Your task to perform on an android device: I want a Bosch speaker in the TV, Video, and Home Audio category in the eBay app.
Image 0: 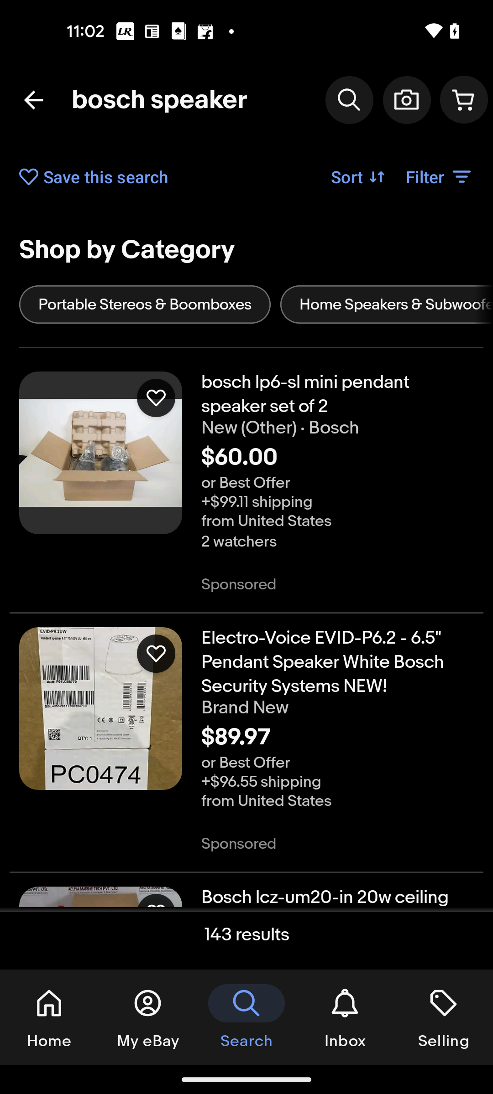
Click on the Filter
Step 0: click (440, 177)
Image 2: 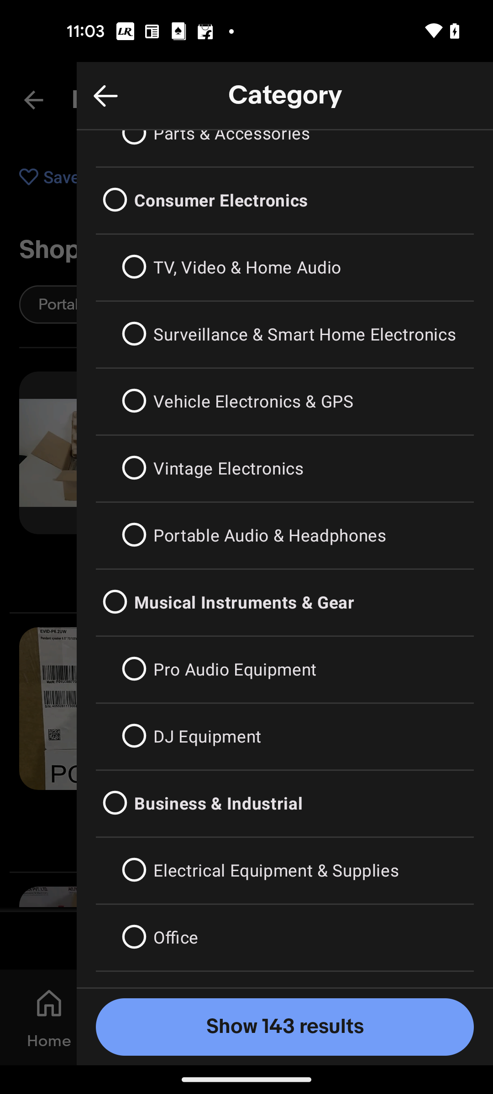
Select TV,Video & Home Audio
Step 2: click (304, 267)
Image 3: 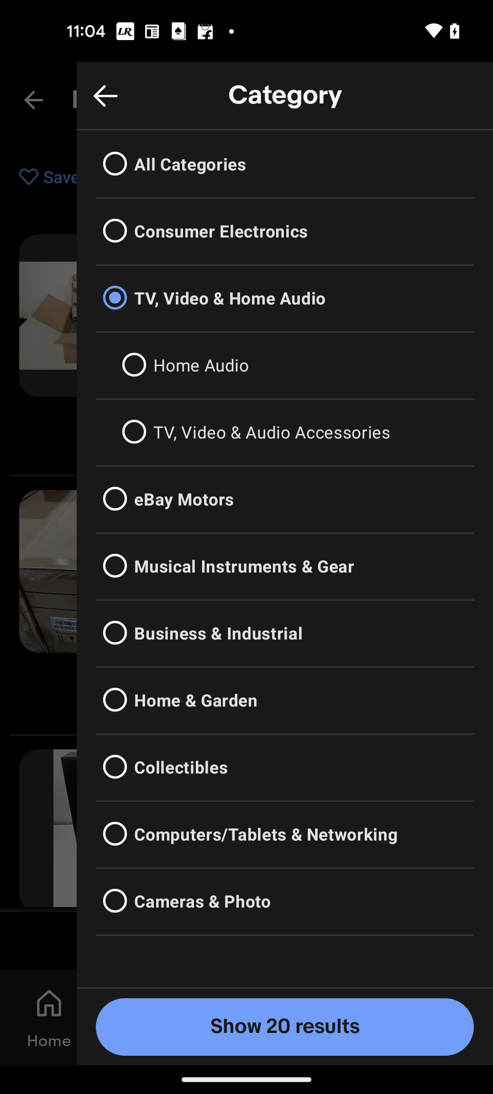
Click on Show 20 results
Step 3: click (276, 1021)
Image 4: 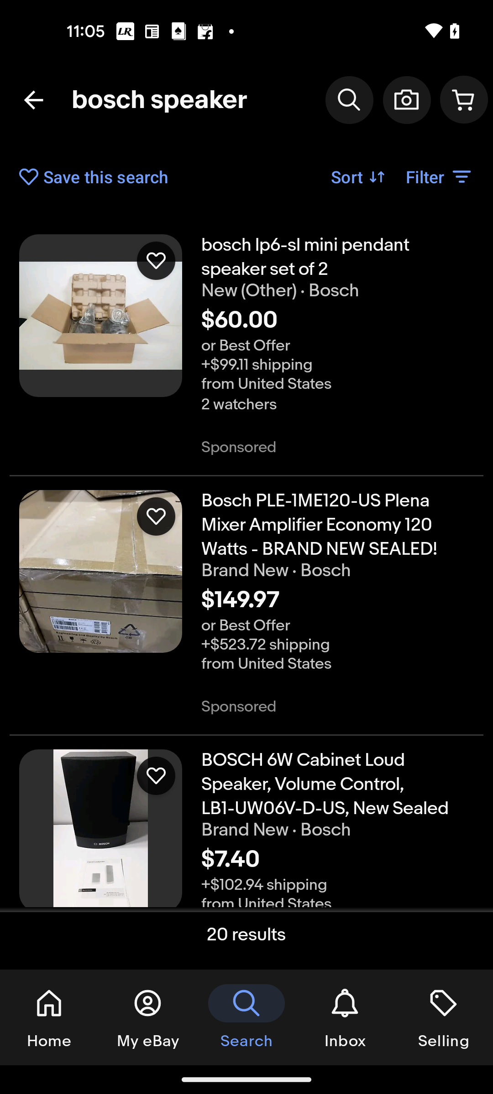
Swipe up to view more speaker
Step 4: scroll down
Image 5: 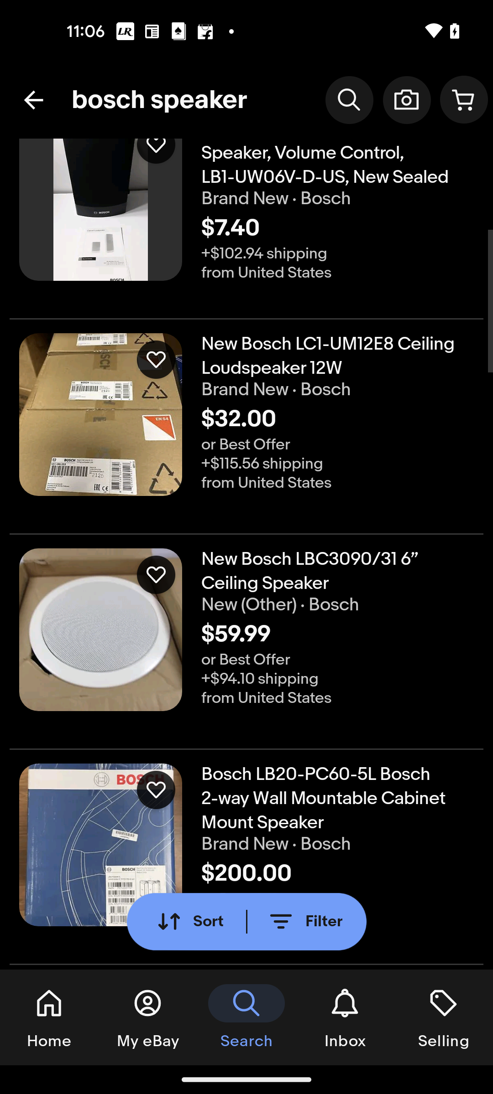
Swipe up to view more speaker
Step 5: scroll down